Your task to perform on an android device: to the shopping cart please add 4 units of apple royal gala with the use of just fresh app
Image 0: 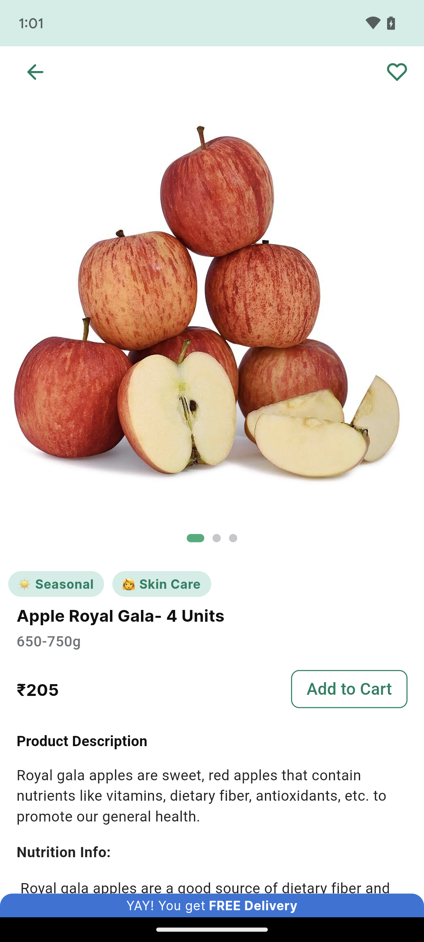
click add to cart button at the center right corner of the screen 
Step 0: click (349, 689)